Your task to perform on an android device: The method of making sauerbraten meal recipe is too easy, and I want to rate this recipe, so rate it 5 stars in the Yummly app..
Image 0: 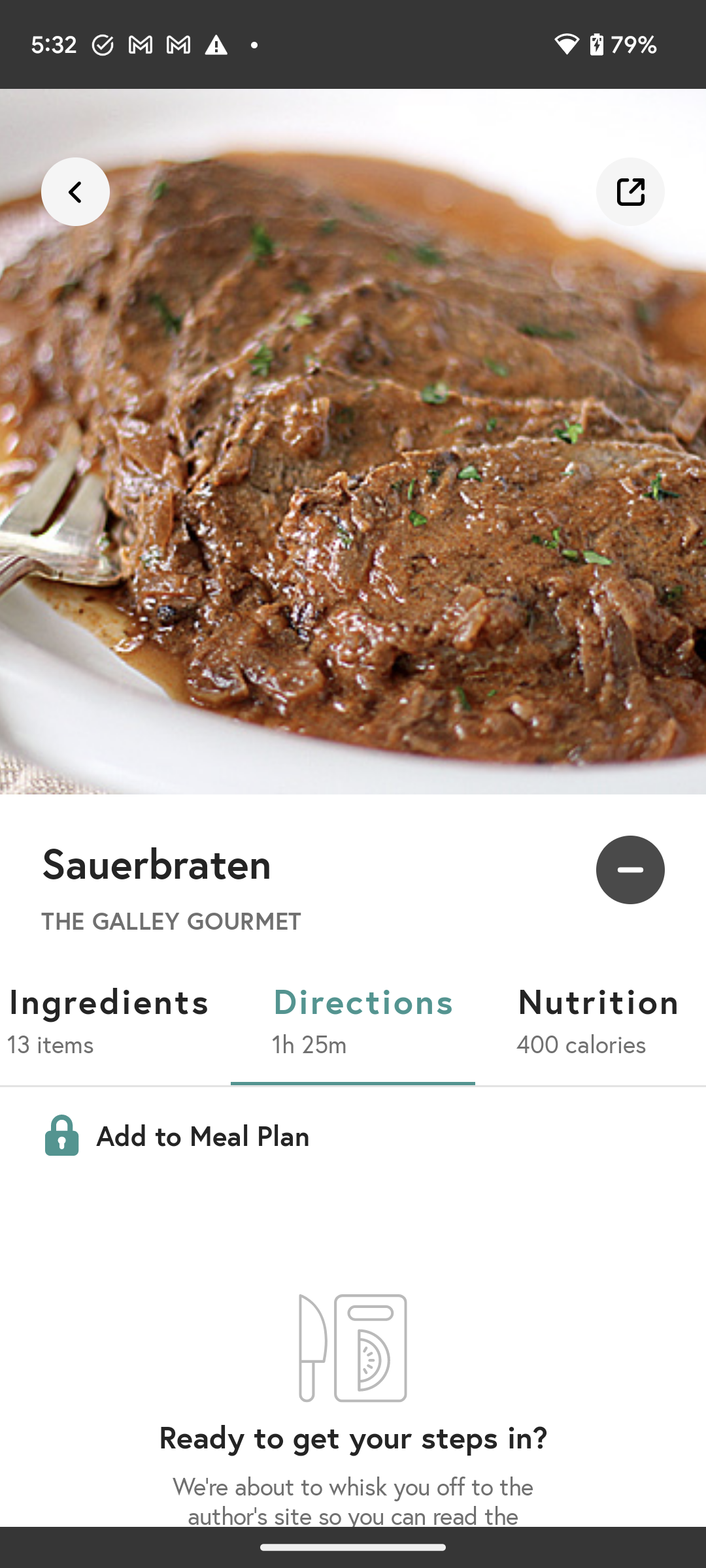
Swipe left to view the review section of this recipe.
Step 0: scroll right
Image 1: 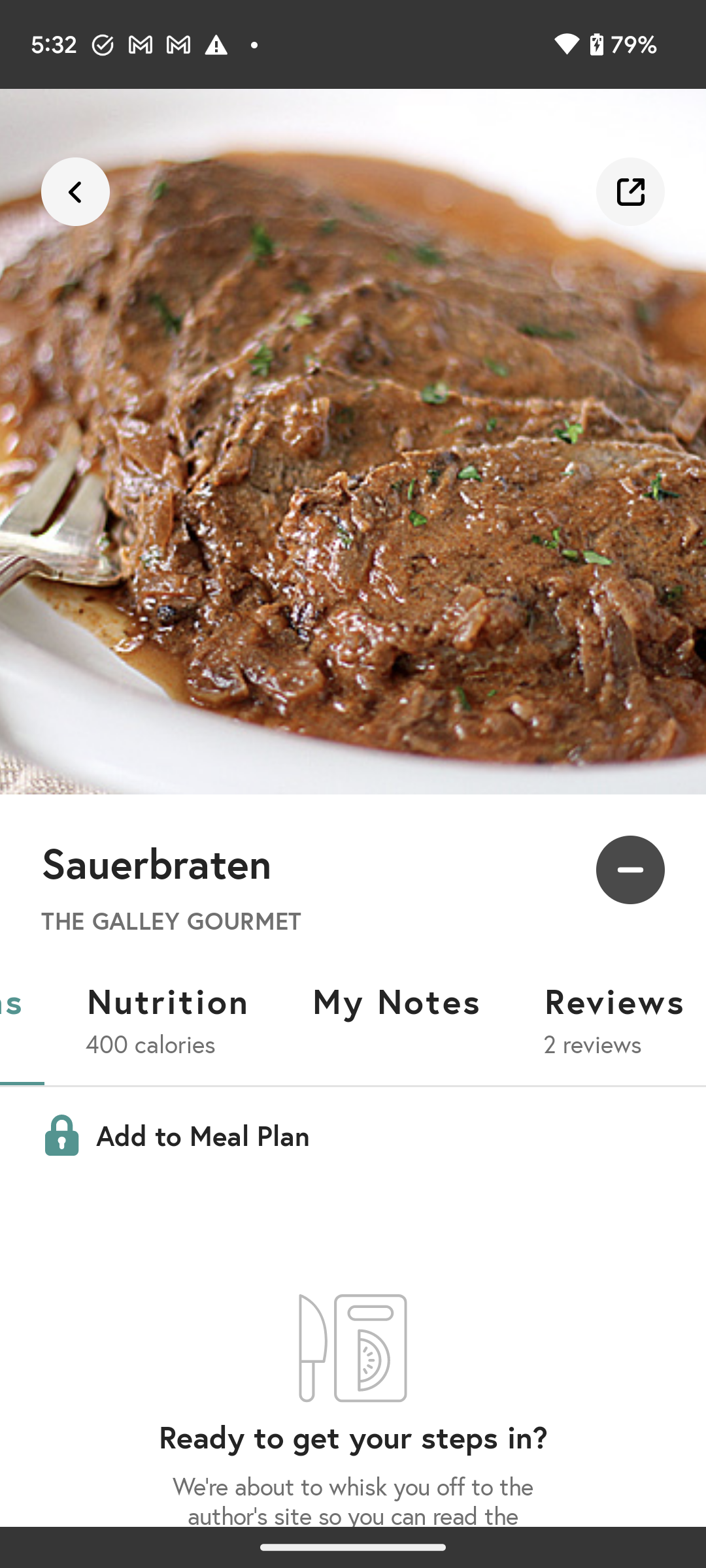
Click on the Reviews section of this recipe.
Step 1: click (614, 1000)
Image 2: 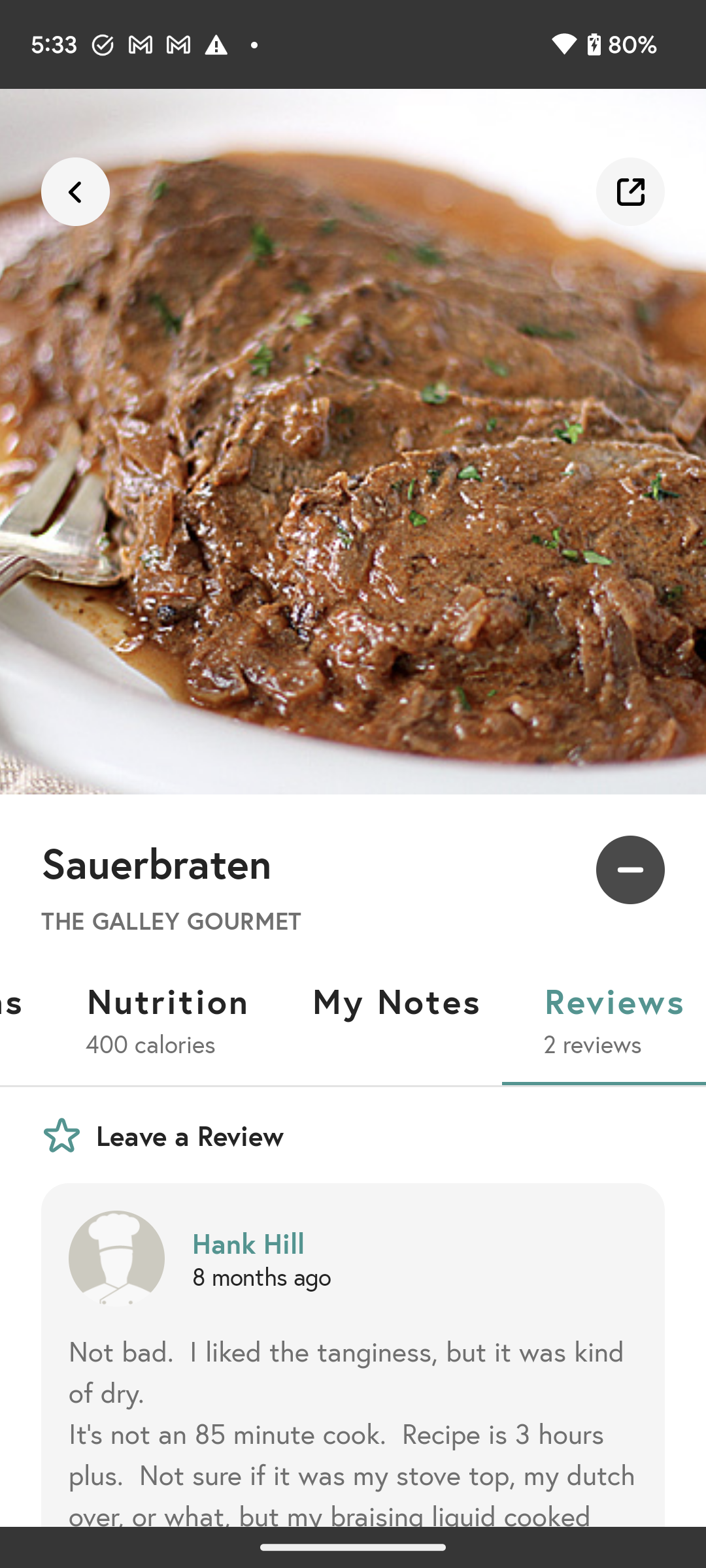
Click on the leave a Review option to rate this recipe.
Step 2: click (190, 1135)
Image 3: 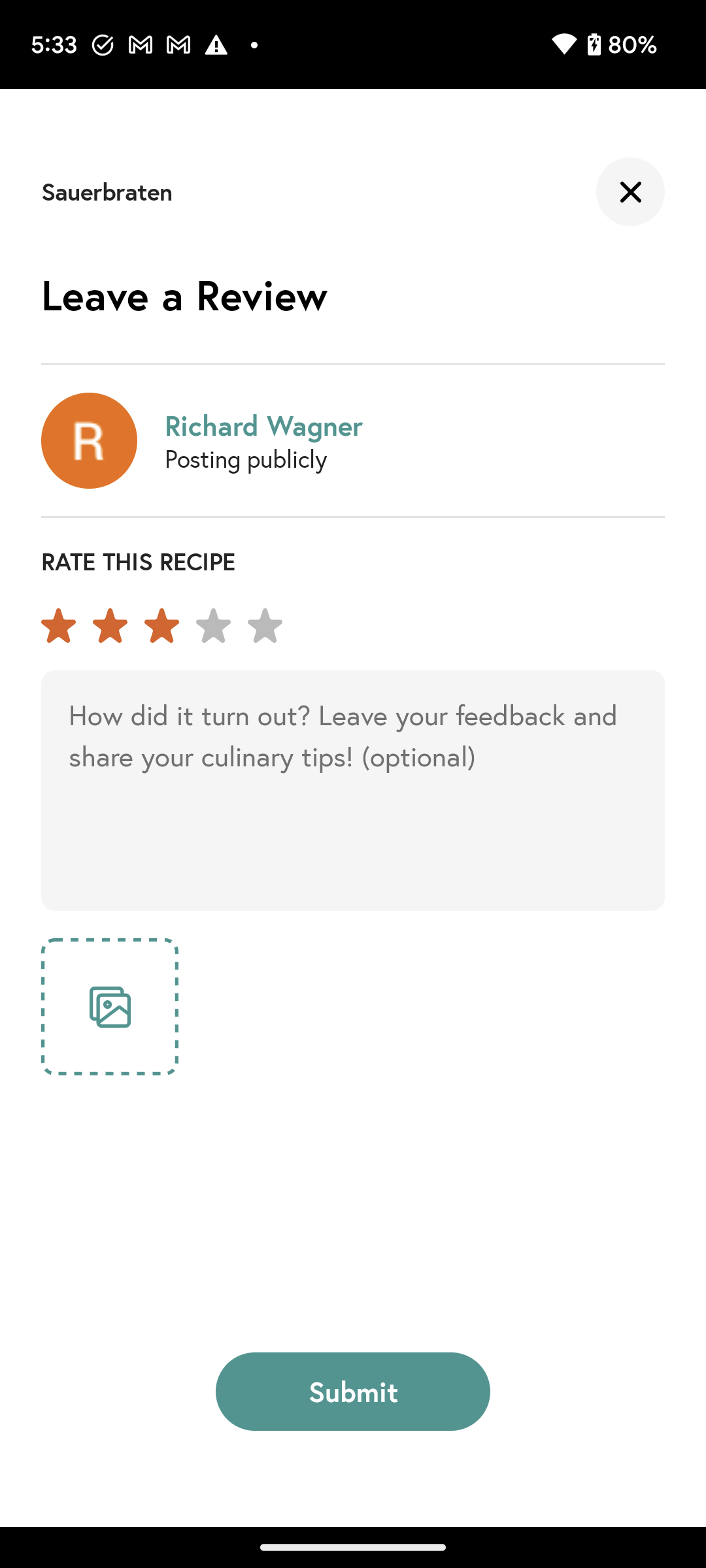
Click on the 5th star to rate 5 star rating to this recipe.
Step 3: click (265, 626)